Your task to perform on an android device: Go to H&M app & add 5 Pack trainer socks to wishlist
Image 0: 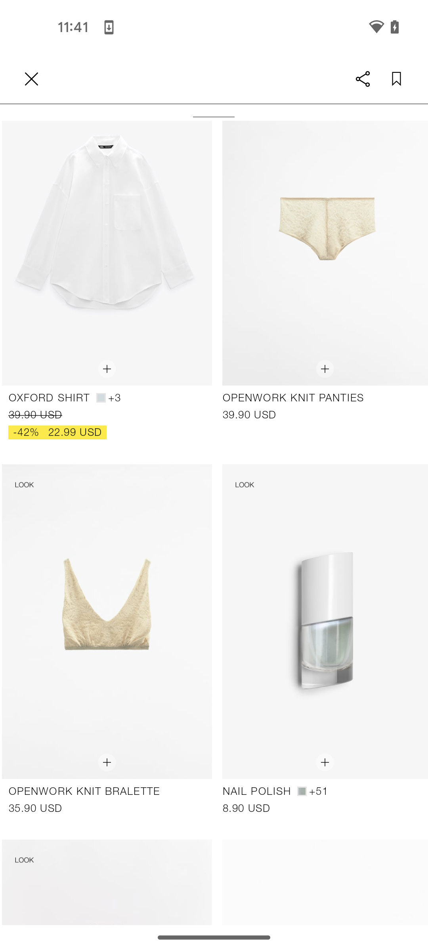
open the H&M app
Step 0: open app "H&M"
Image 1: 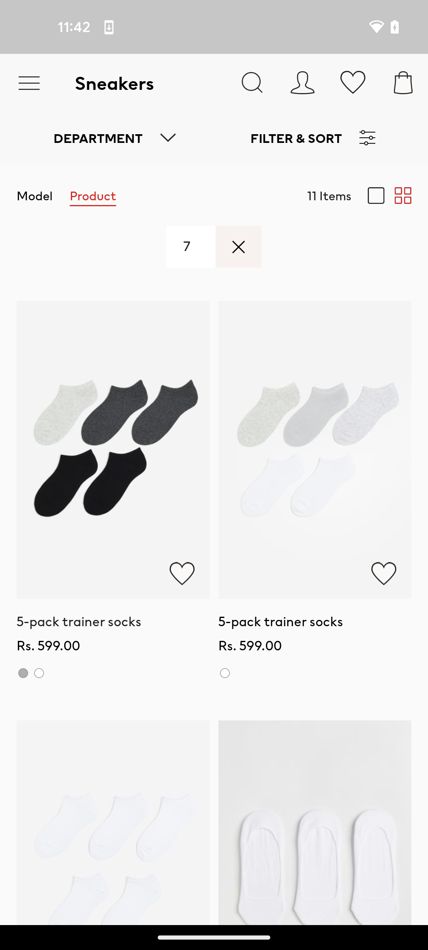
select the first product 5 pack trainer socks
Step 1: click (119, 531)
Image 2: 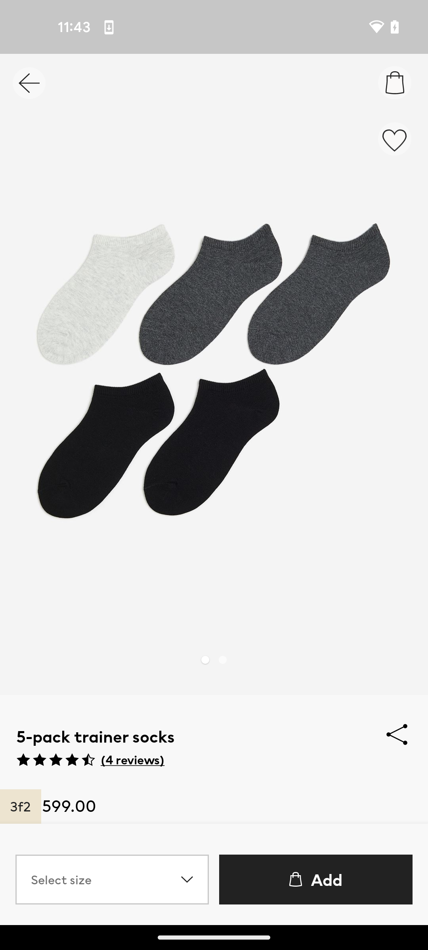
click on the heart icon at the top right side of the screen
Step 2: click (394, 141)